Your task to perform on an android device: Make the Copy of Office Pic in the Drive app
Image 1: 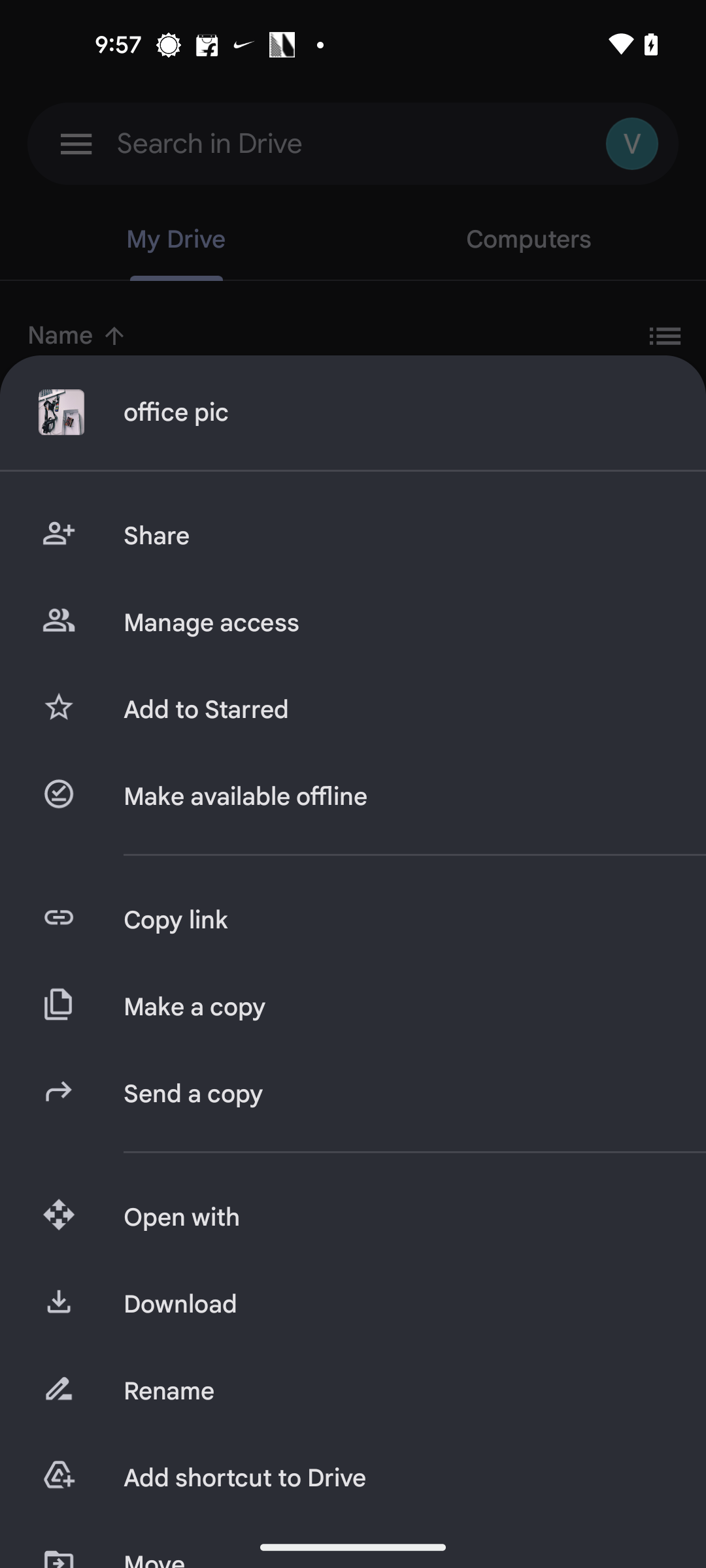
Click on Make a copy option
Step 1: click (394, 1007)
Image 2: 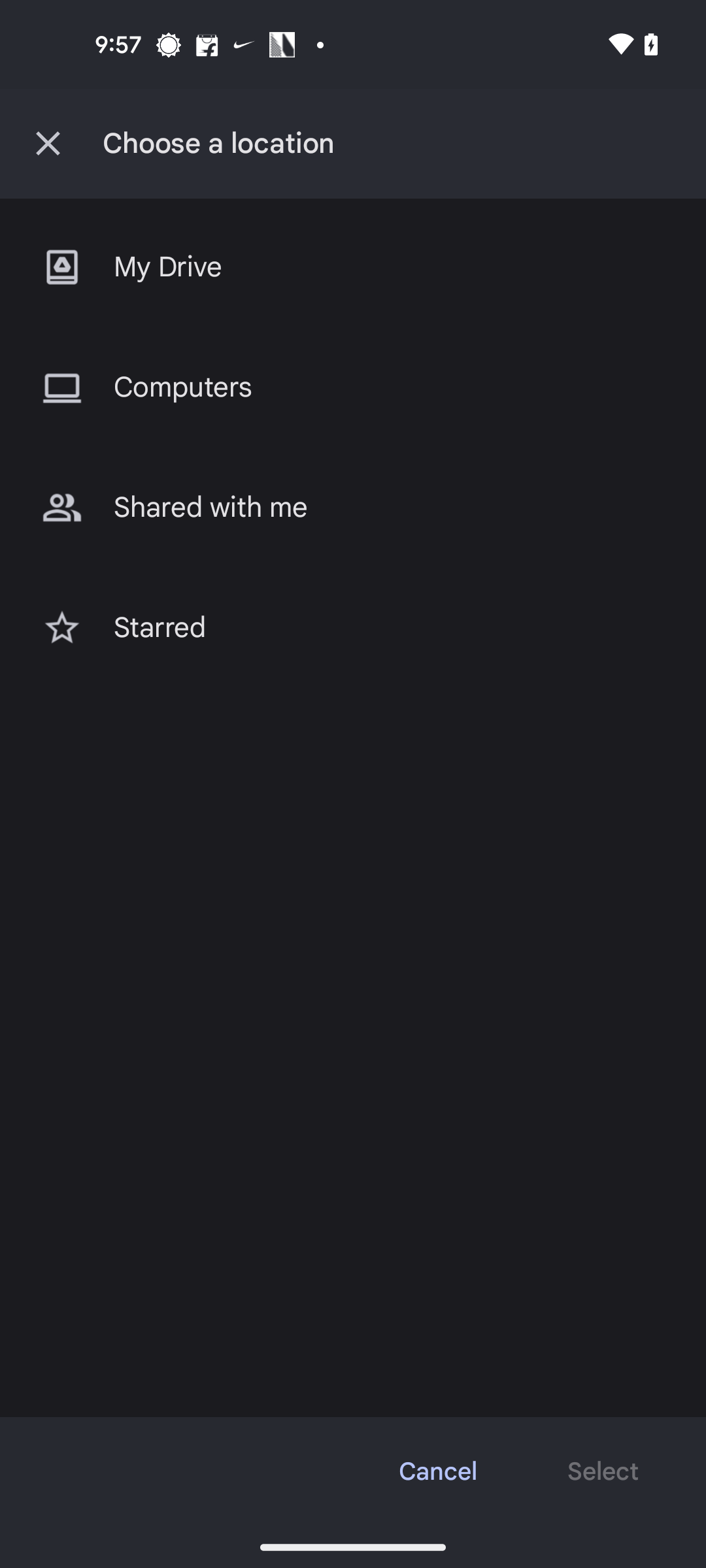
Select the Drive as location
Step 2: click (368, 267)
Image 3: 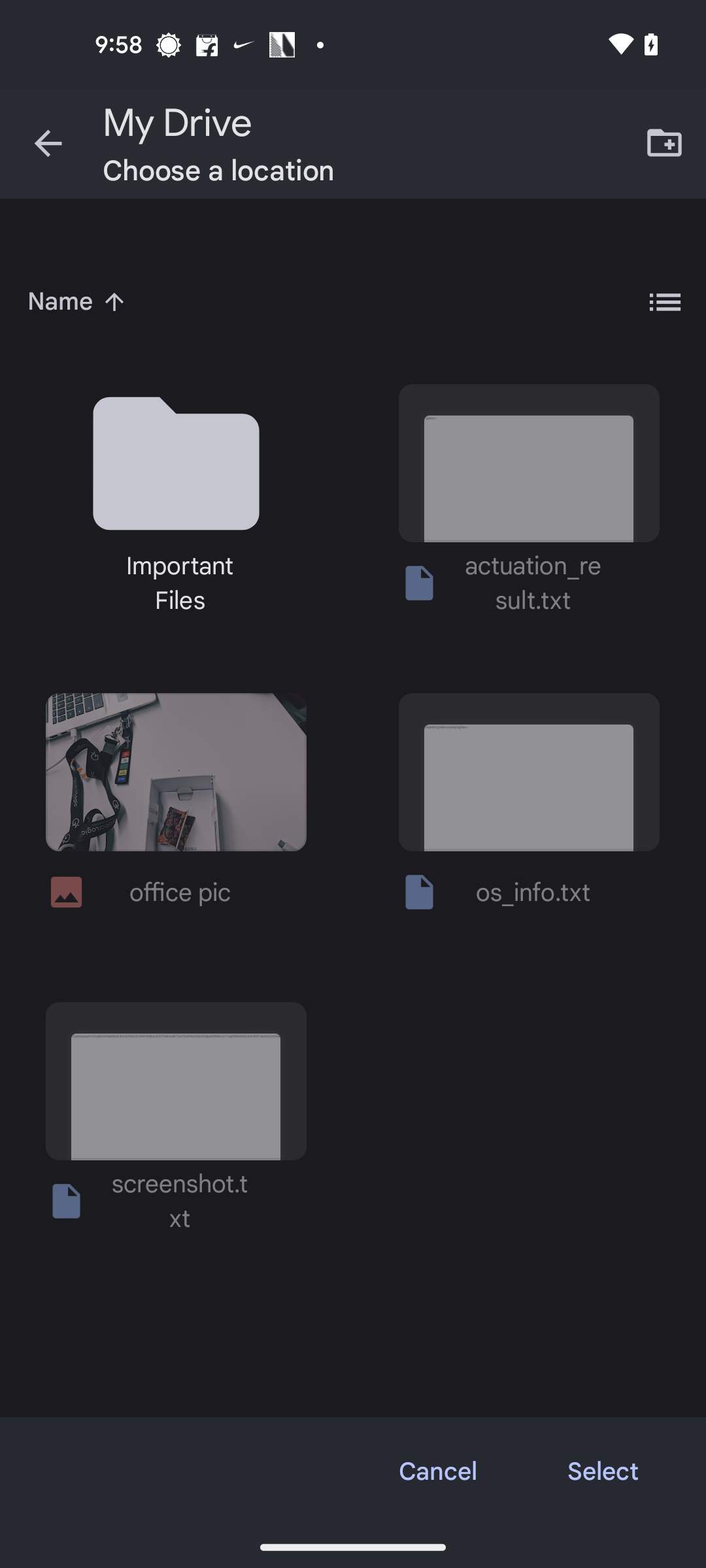
Click on the Select button at the bottom right corner of the screen
Step 3: click (603, 1471)